Your task to perform on an android device: I want to use the DHgate app to look for Hammer drill machines under the free shipping category.
Image 0: 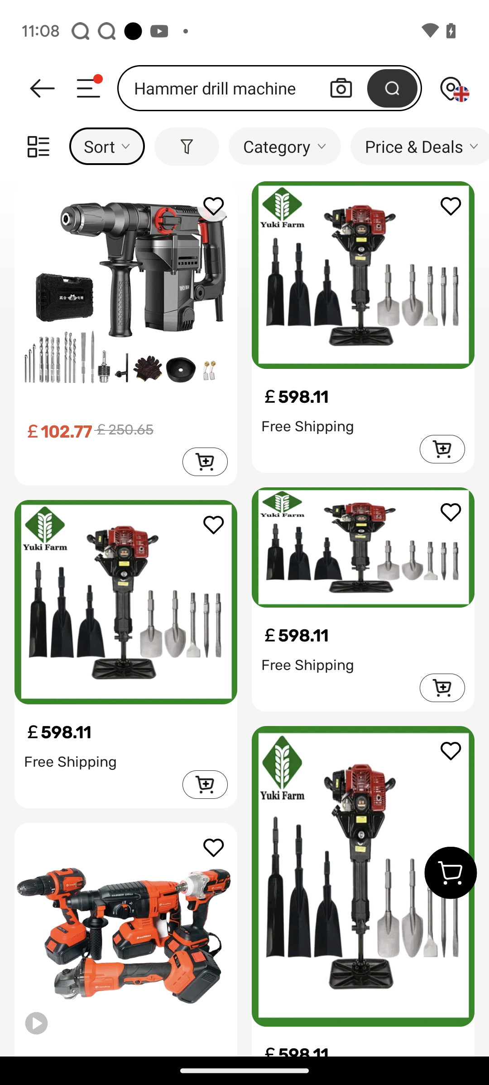
Click on the category dropdown
Step 0: click (277, 146)
Image 1: 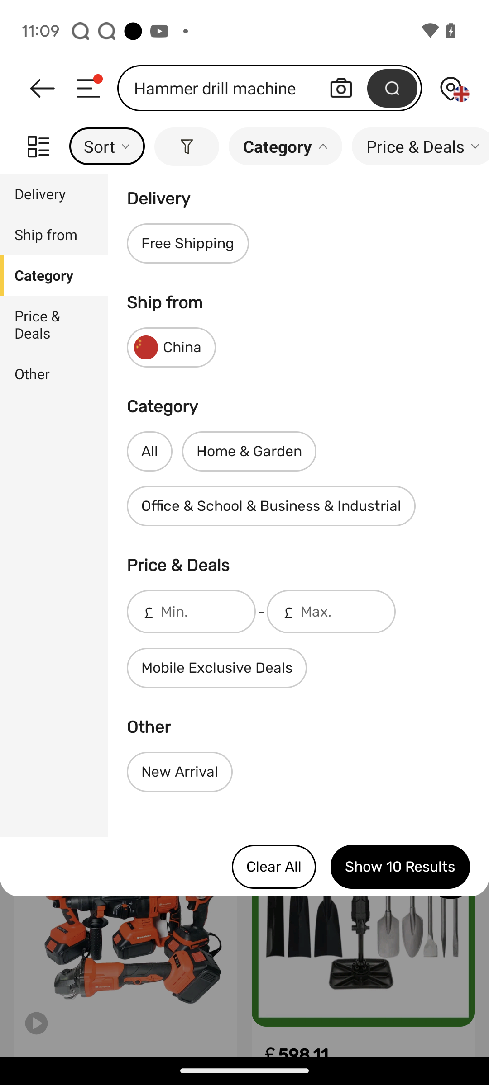
Click on free shipping option
Step 1: click (188, 243)
Image 2: 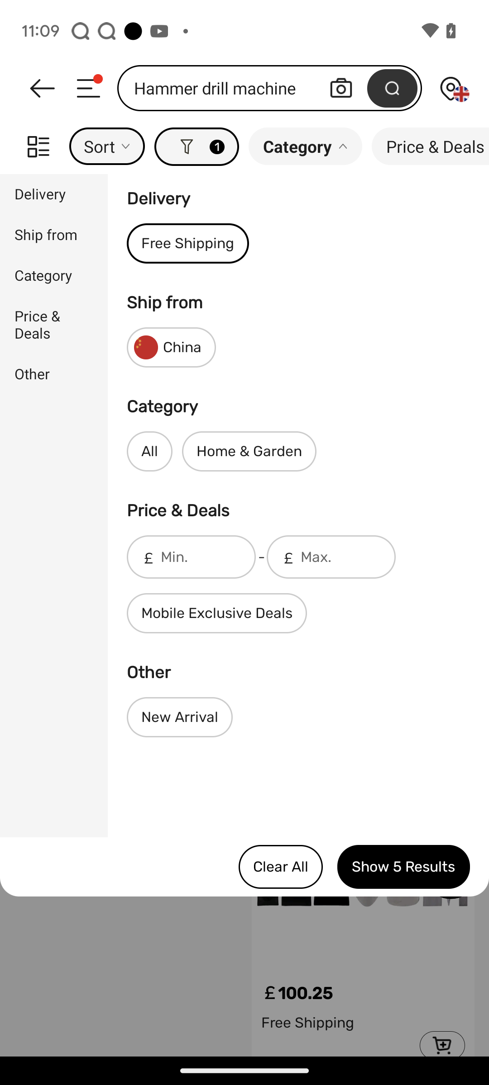
Click on show 5 results
Step 2: click (403, 867)